Your task to perform on an android device: I forgot that I already have a note named Grocery in the Keep Notes app, so I want to edit the title of this note from Grocery to Grocery Store Lidl.
Image 0: 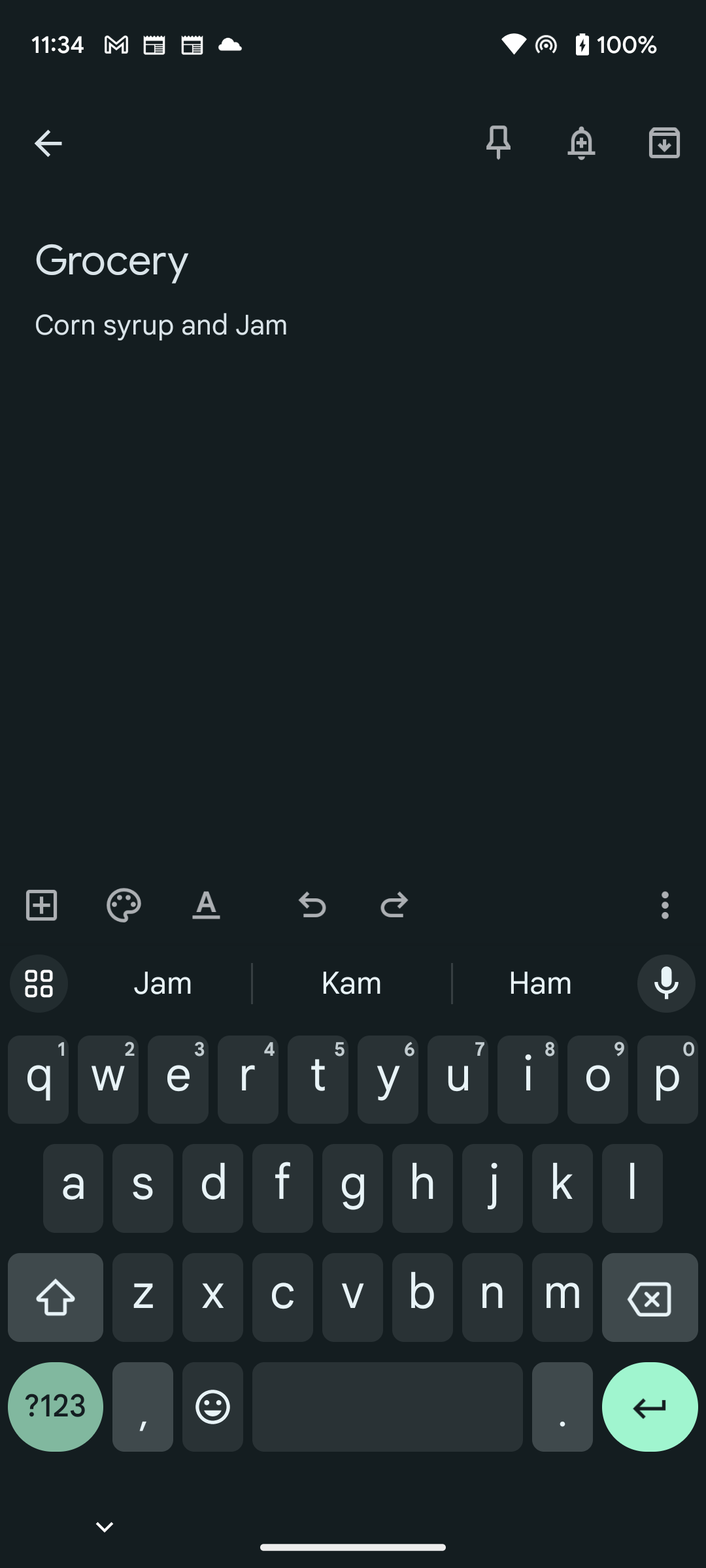
Click on the title of this note Grocery to edit the title
Step 0: click (180, 262)
Image 1: 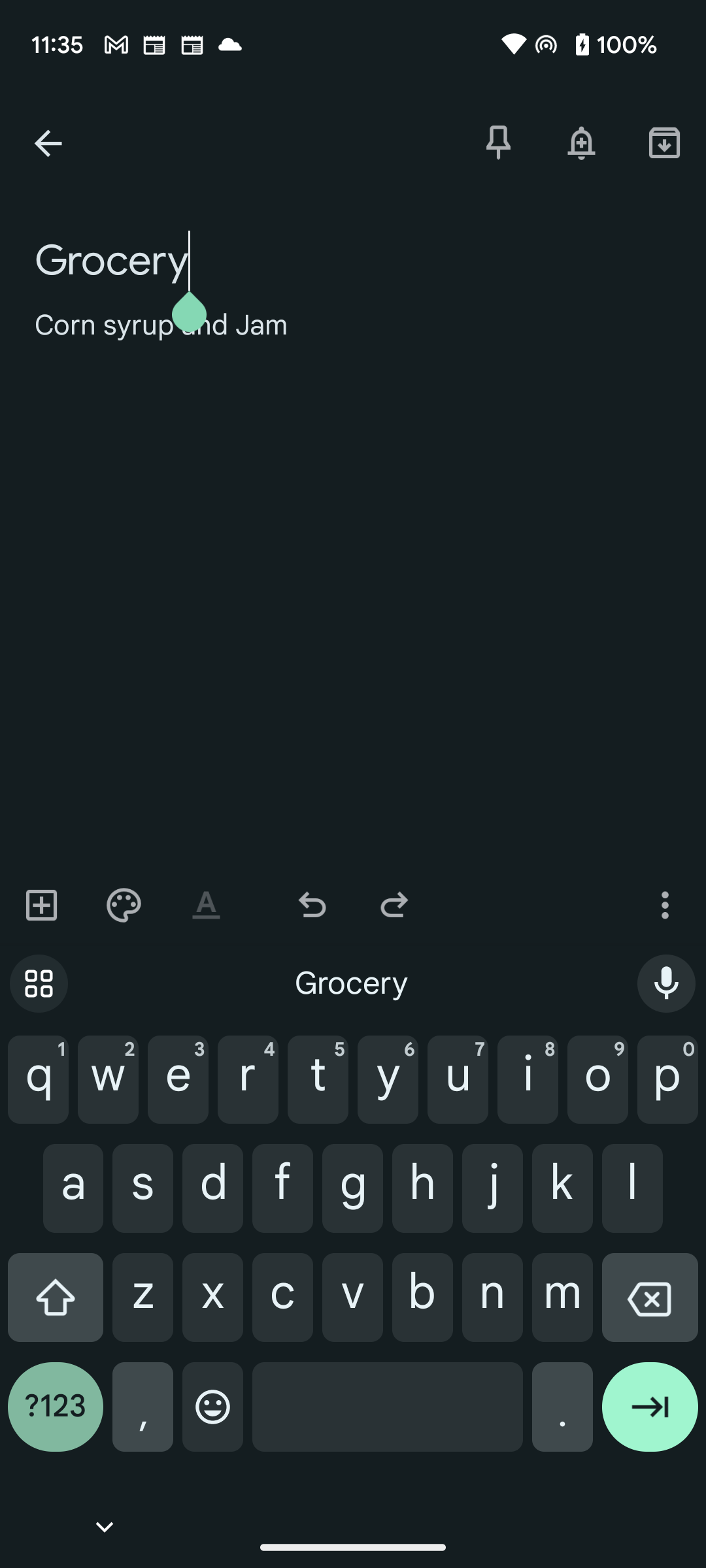
Type Grocery Store Lidl in the title section to replace Grocery
Step 1: type "Grocery Store Lidl"